Your task to perform on an android device: Check other customers' opinions about the Nike women's React Infinity Run Fly Knit 3 shoes by reading their reviews.
Image 1: 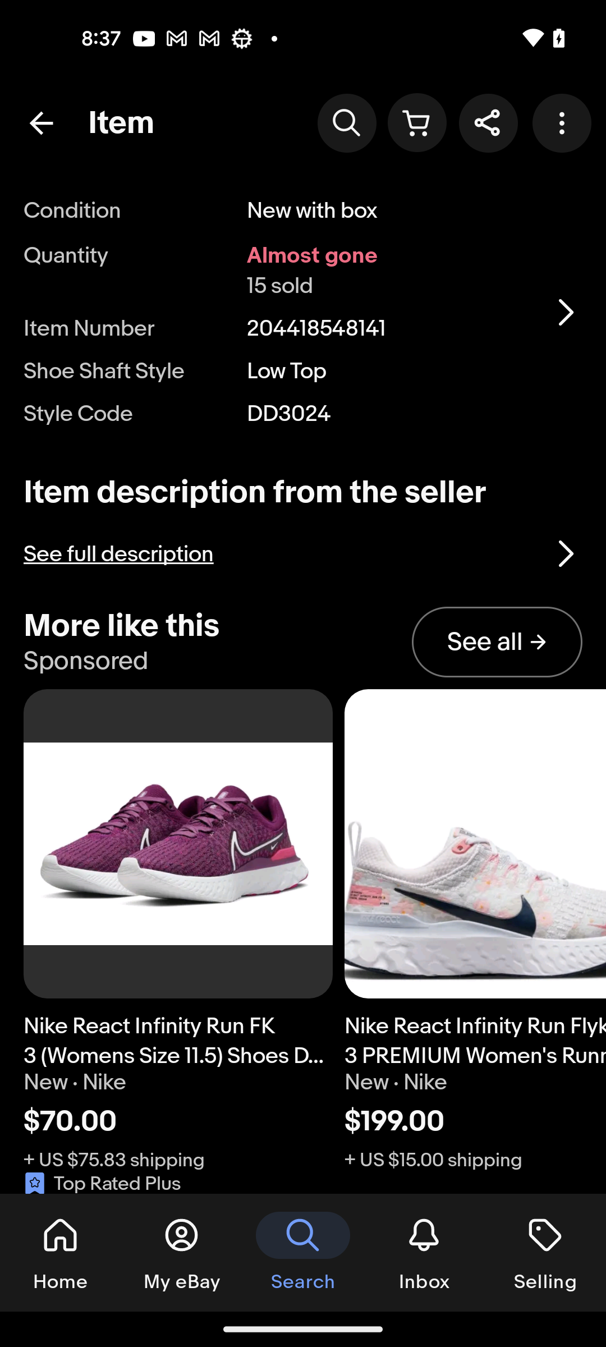
Swipe up to view the reviews
Step 1: scroll down
Image 3: 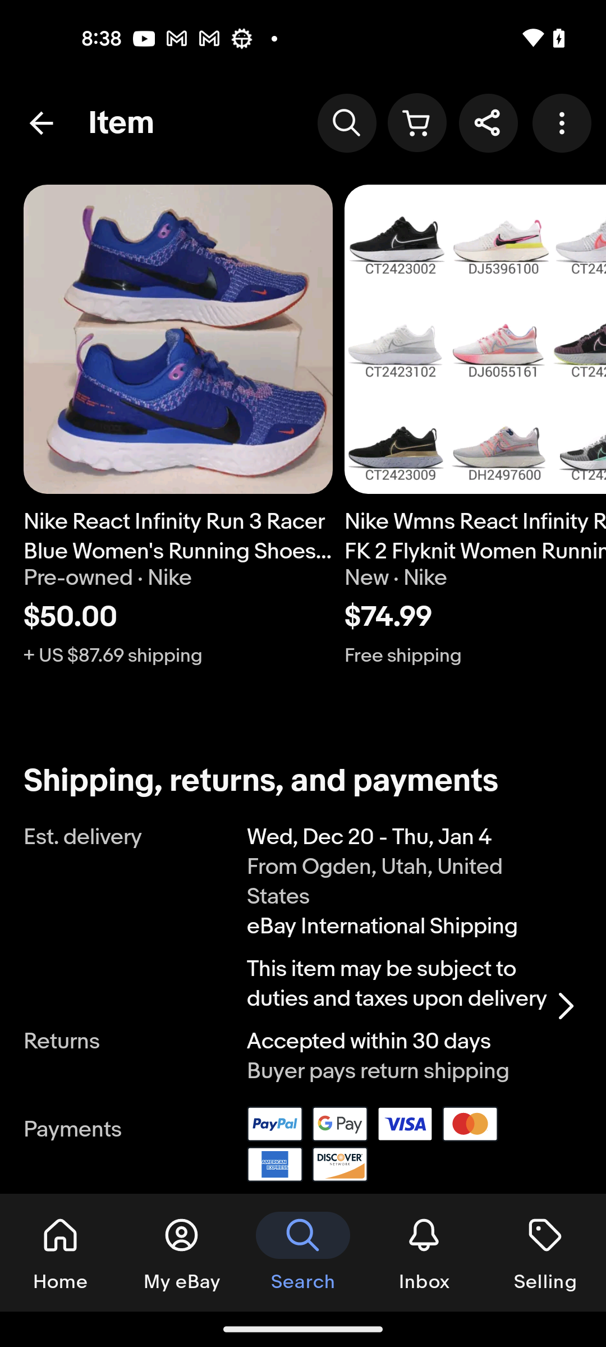
Swipe up to view the reviews
Step 3: scroll down
Image 4: 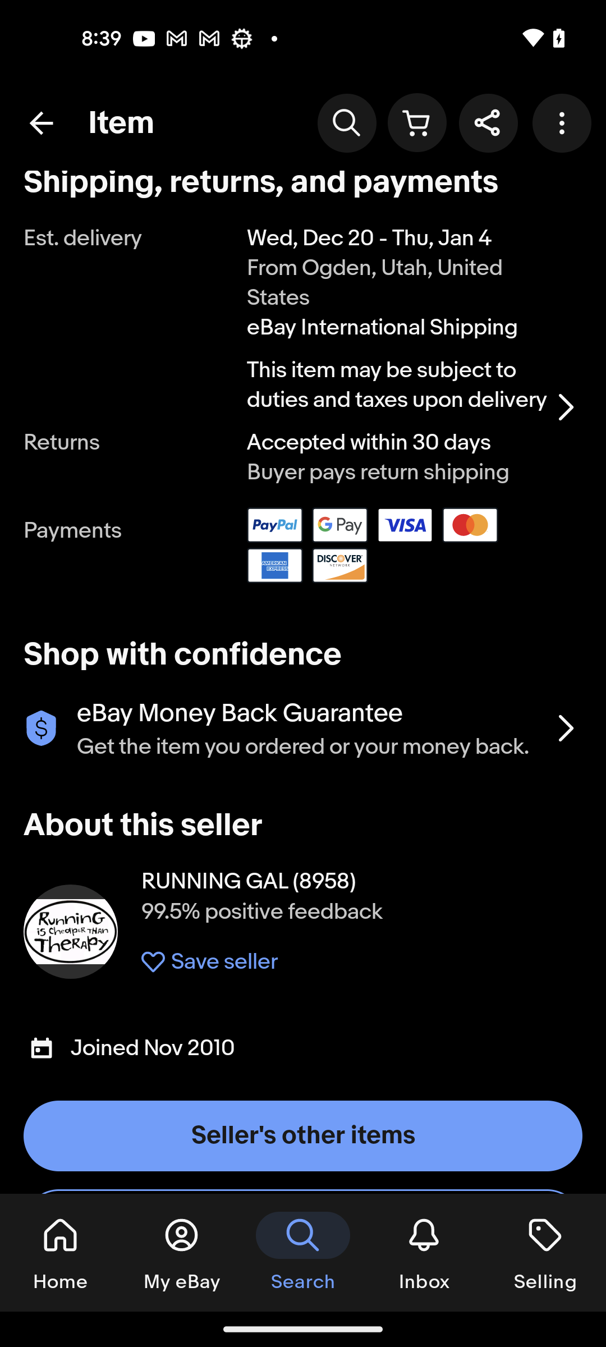
Swipe up to view the reviews
Step 4: scroll down
Image 5: 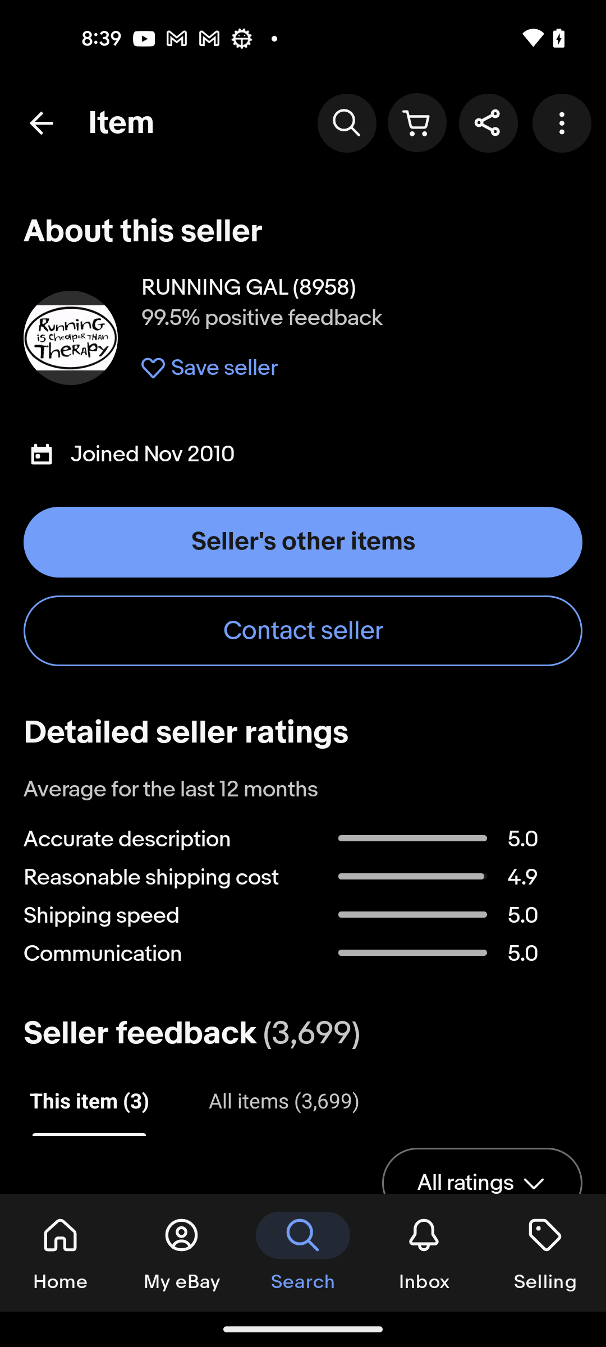
Swipe up to view the reviews
Step 5: scroll down
Image 6: 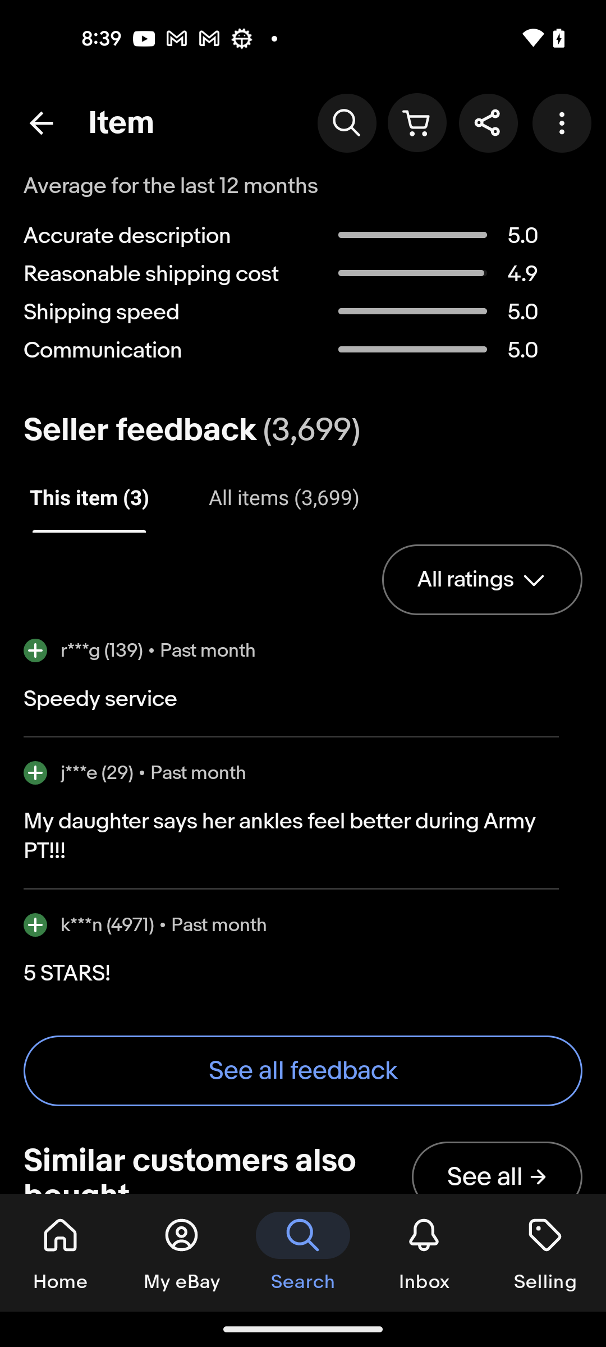
Tap on the see all feedback button
Step 6: click (303, 1071)